Your task to perform on an android device: I am excited to finish my first lesson. Complete the first lesson in the Memrise app
Image 0: 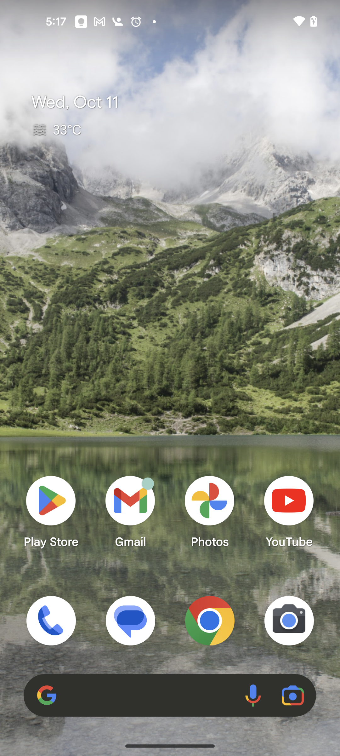
Open the Memrise app
Step 0: open app "Memrise"
Image 1: 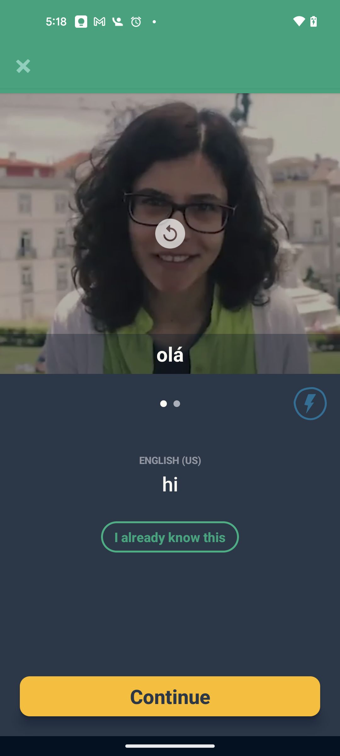
Click on the Continue button at the bottom of the screen
Step 1: click (170, 696)
Image 2: 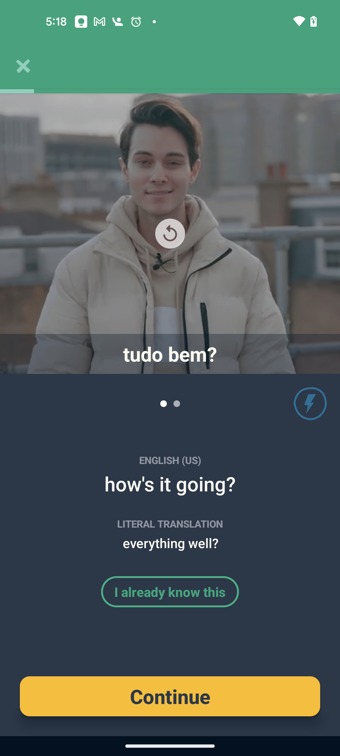
Click on the Continue button at the bottom of the screen
Step 2: click (170, 696)
Image 3: 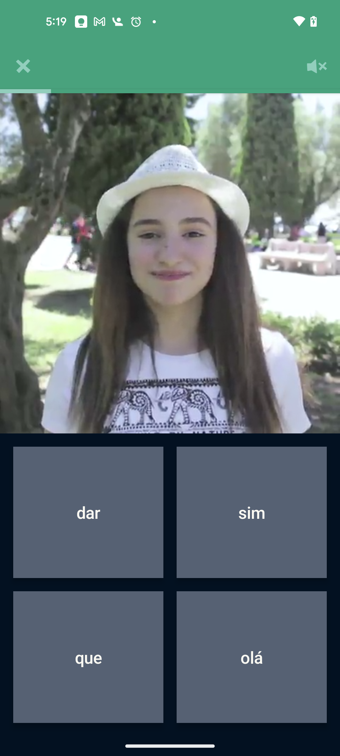
Click on the Olá tab
Step 3: click (252, 657)
Image 4: 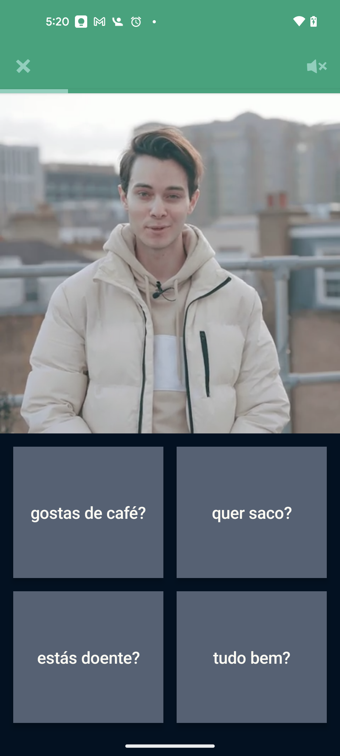
Click on the tudo bem? tab
Step 4: click (252, 657)
Image 5: 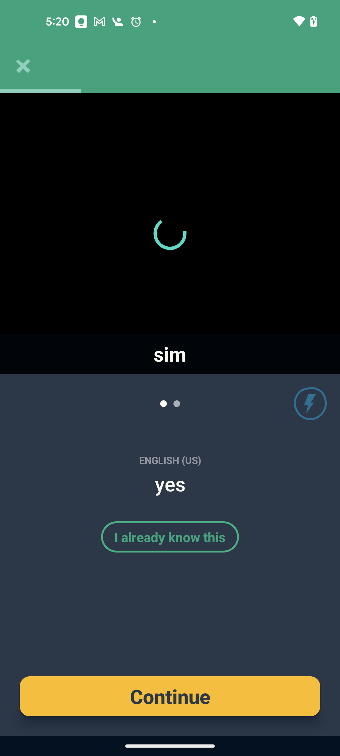
Click on the tudo bem? tab
Step 5: wait
Image 6: 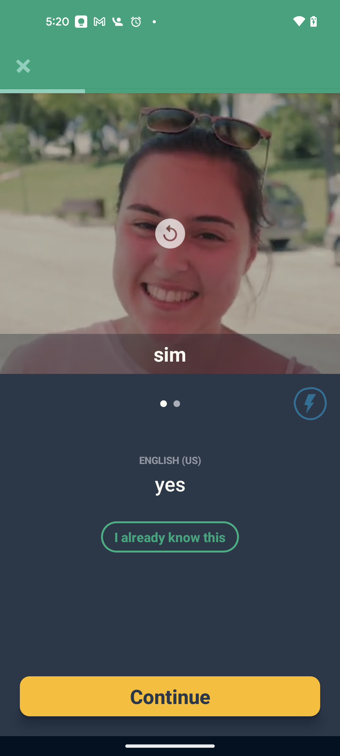
Click on the Continue button at the bottom of the screen
Step 6: click (170, 696)
Image 7: 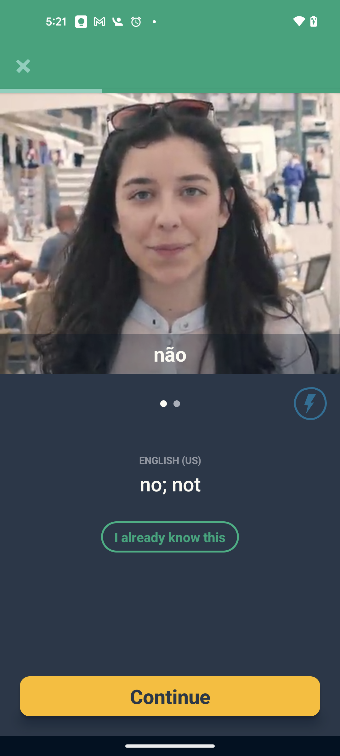
Click on the Continue button at the bottom of the screen
Step 7: click (170, 696)
Image 8: 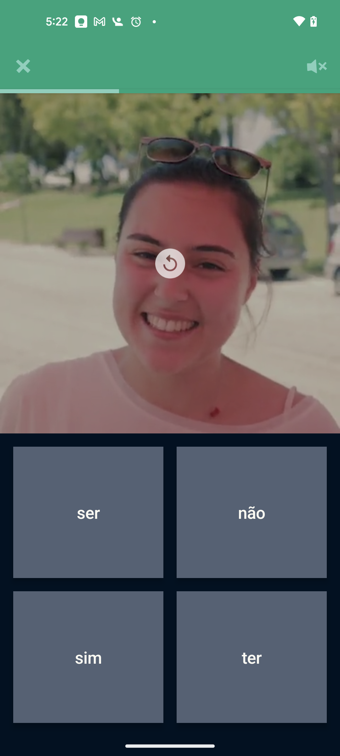
Click on the sim tab at the bottom left
Step 8: click (88, 657)
Image 9: 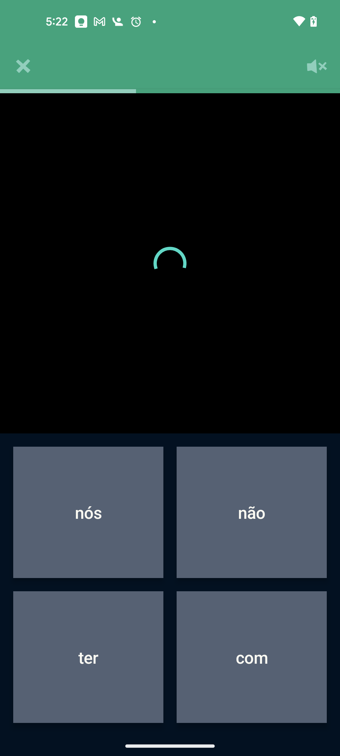
Click on the sim tab at the bottom left
Step 9: wait
Image 10: 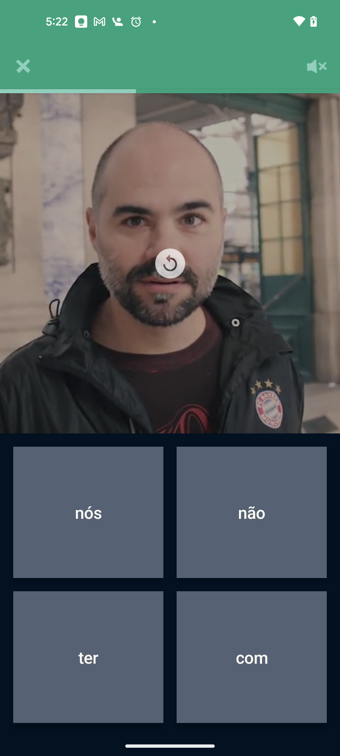
Click on the não tab
Step 10: click (252, 512)
Image 11: 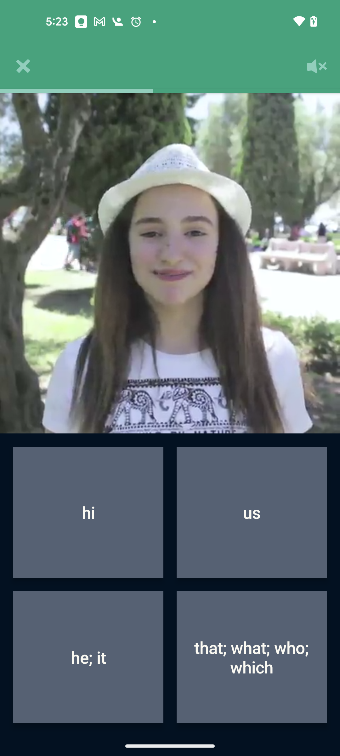
Click on the hi tab
Step 11: click (88, 512)
Image 12: 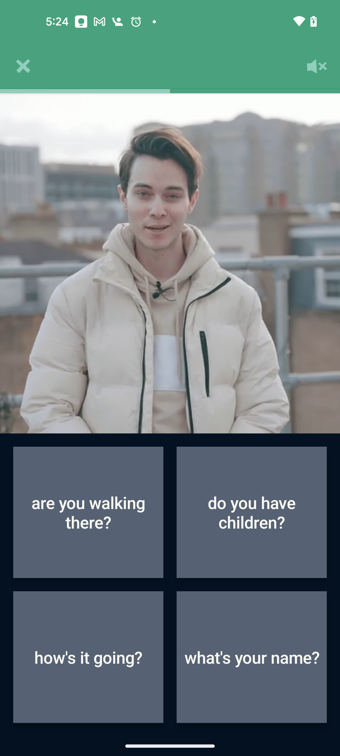
Click on how's it going? tab at the bottom left of the screen
Step 12: click (88, 657)
Image 13: 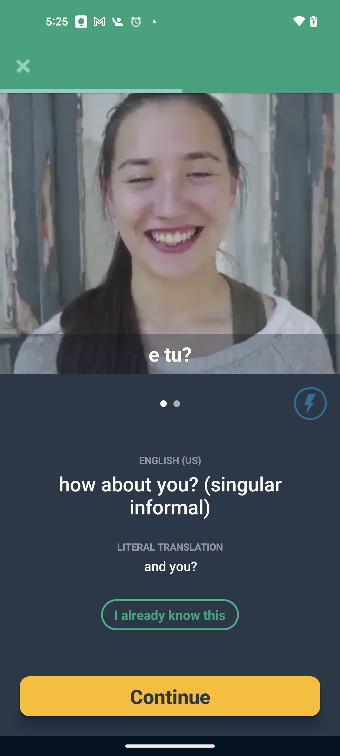
Click on the Continue button at the bottom of the screen
Step 13: click (170, 696)
Image 14: 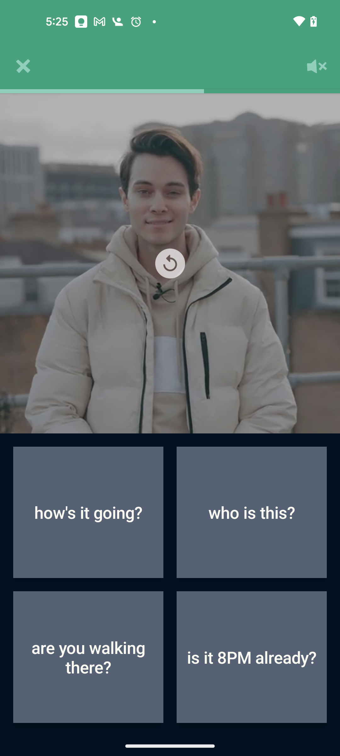
Click on how's it going? tab
Step 14: click (88, 512)
Image 15: 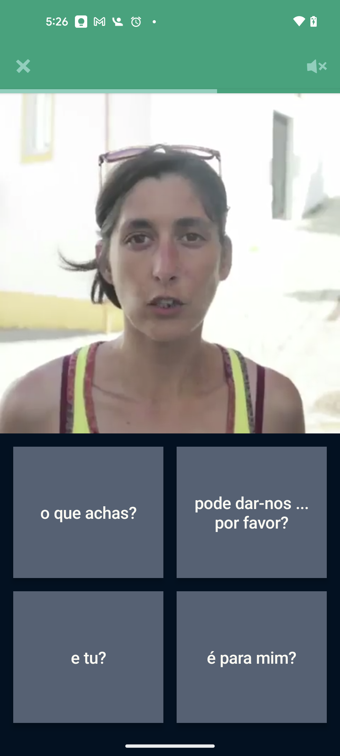
Click on the e tu? tab at the bottom left of the screen
Step 15: click (88, 657)
Image 16: 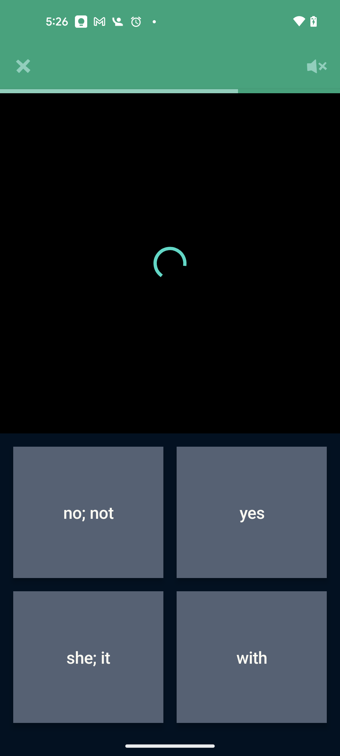
Click on the e tu? tab at the bottom left of the screen
Step 16: wait
Image 17: 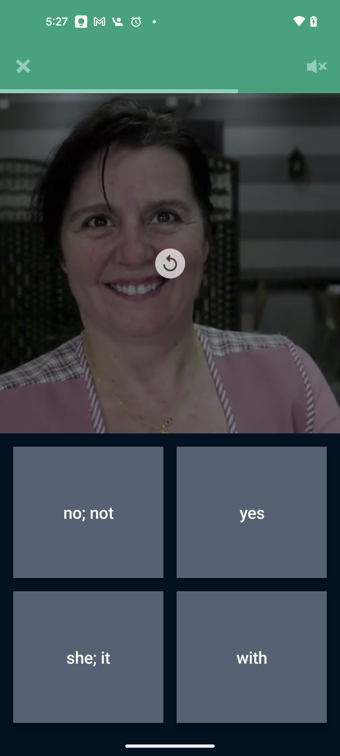
Click on the yes tab
Step 17: click (252, 512)
Image 19: 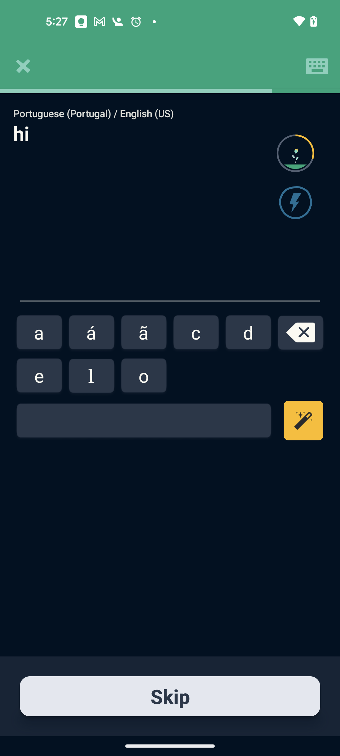
Click on the o
Step 19: click (144, 375)
Image 20: 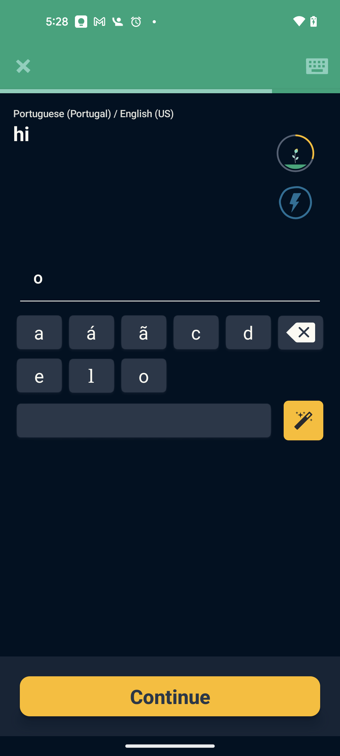
Click on the l 
Step 20: click (91, 376)
Image 21: 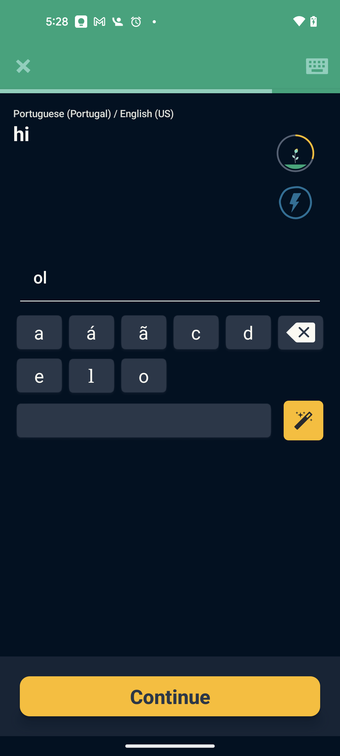
Click on the á
Step 21: click (91, 332)
Image 22: 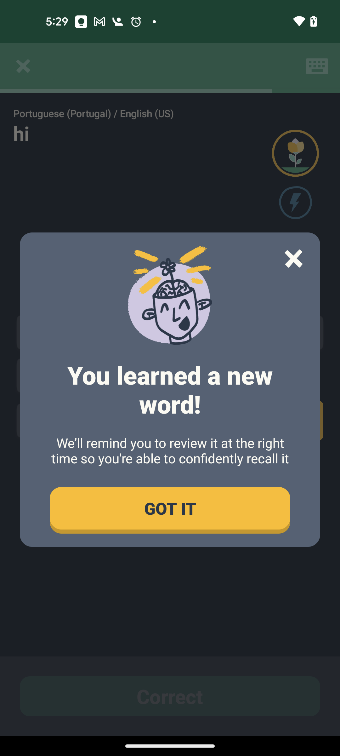
Click on the GOT IT button at the pop up window
Step 22: click (170, 510)
Image 23: 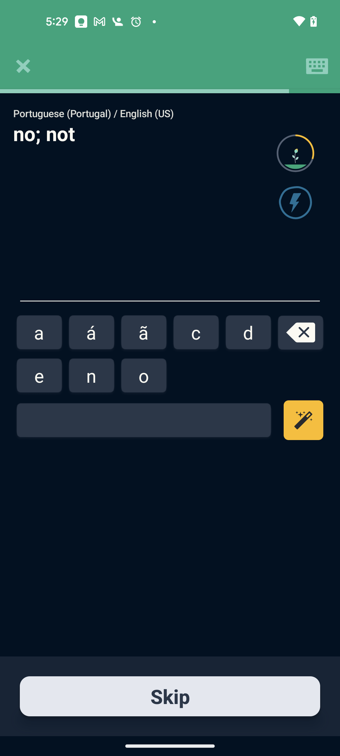
Click on the n
Step 23: click (91, 375)
Image 24: 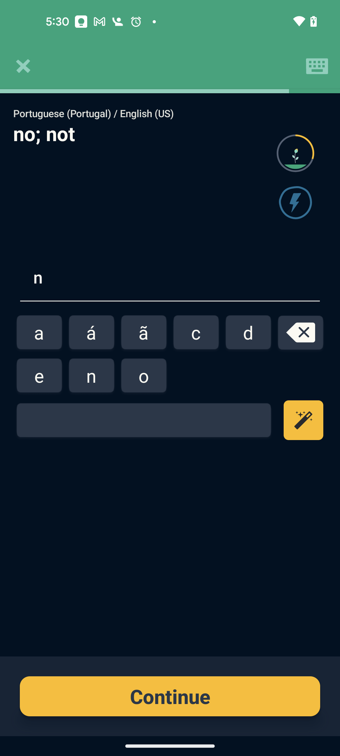
Click on the ã
Step 24: click (144, 332)
Image 25: 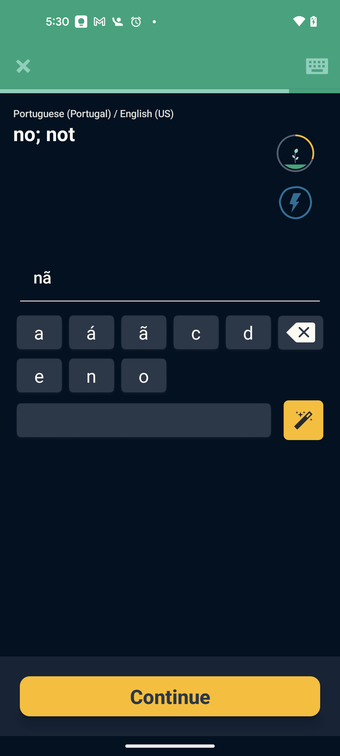
Click on the o
Step 25: click (144, 375)
Image 26: 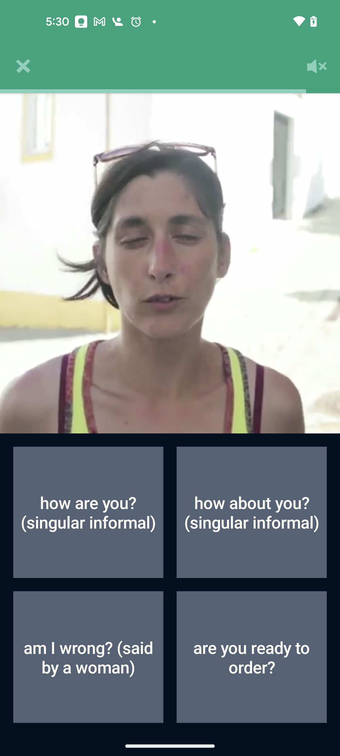
Click on how are you? (singular informal) tab
Step 26: click (88, 512)
Image 27: 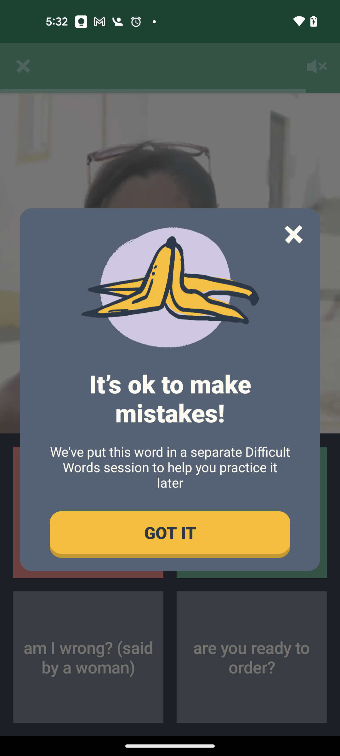
Click on the GOT IT button at the pop up window
Step 27: click (170, 534)
Image 28: 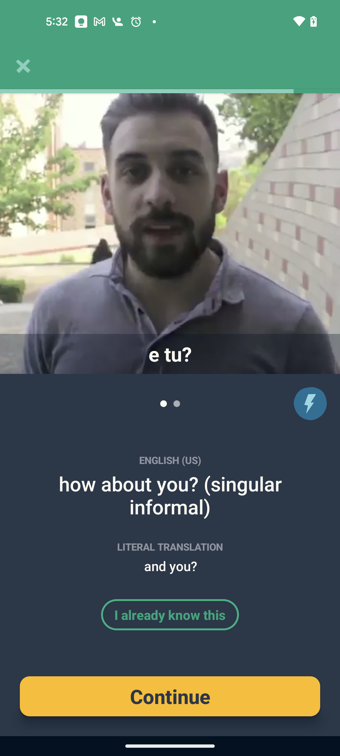
Click on the Continue button at the bottom of the screen
Step 28: click (170, 696)
Image 29: 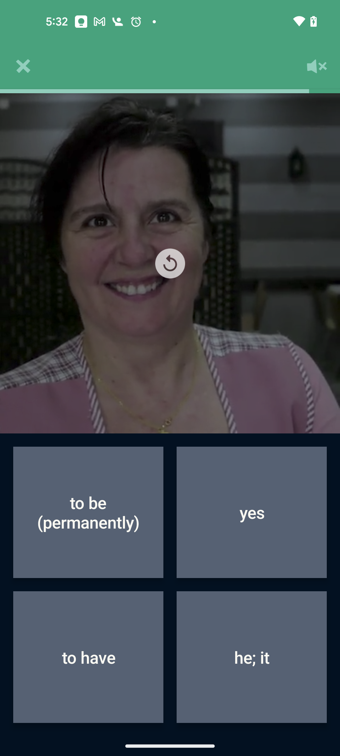
Click on the yes tab
Step 29: click (252, 512)
Image 30: 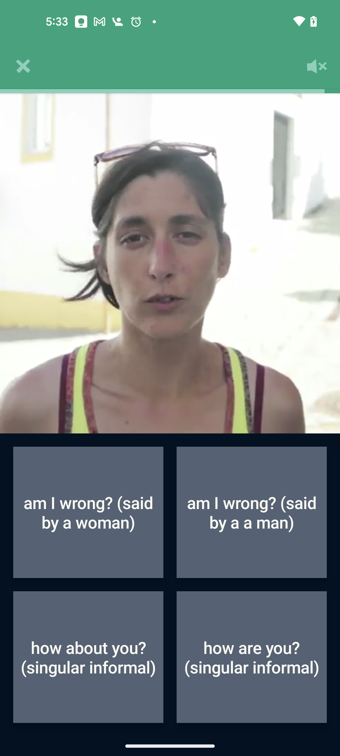
Click on the how about you? (singular informal) tab at the bottom left of the screen
Step 30: click (88, 657)
Image 31: 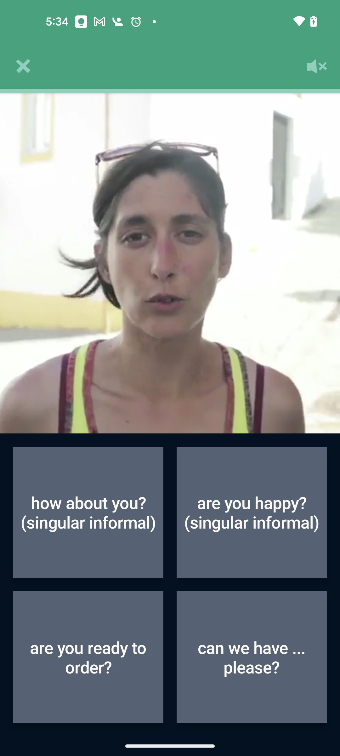
Click on the how about you? (singular informal) tab
Step 31: click (88, 512)
Image 32: 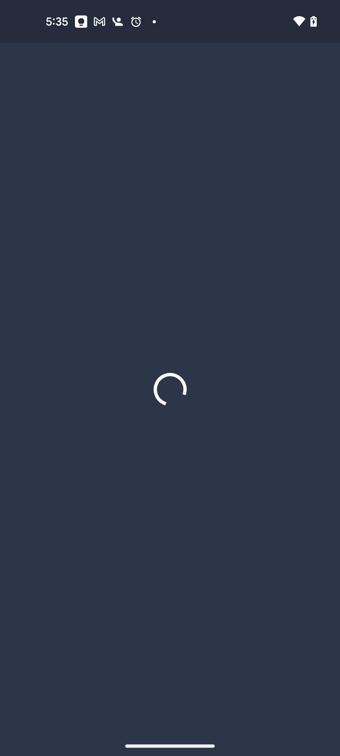
Click on the how about you? (singular informal) tab
Step 32: wait
Image 33: 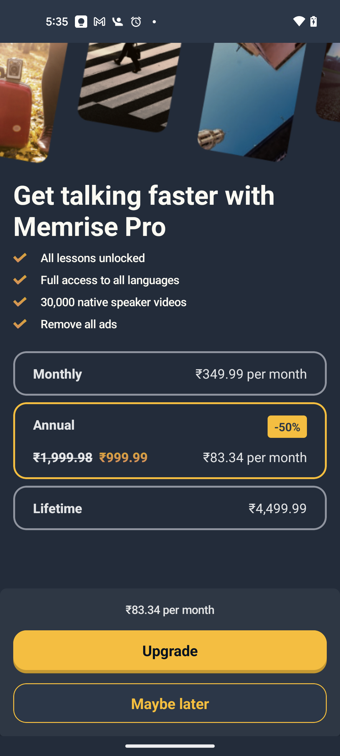
Click on the Maybe later button at the bottom of the screen
Step 33: click (170, 703)
Image 34: 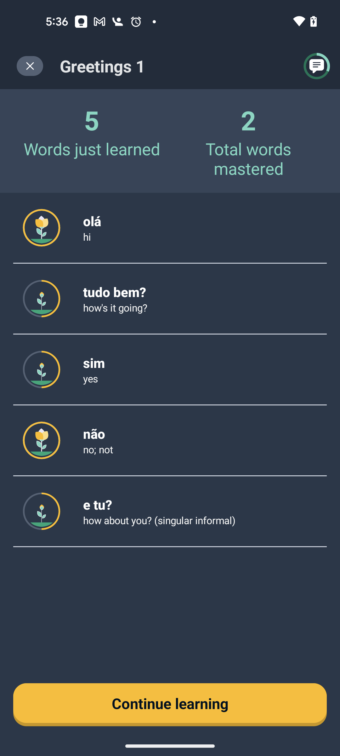
Click on the Continue learning button at the bottom of the screen
Step 34: click (170, 703)
Image 35: 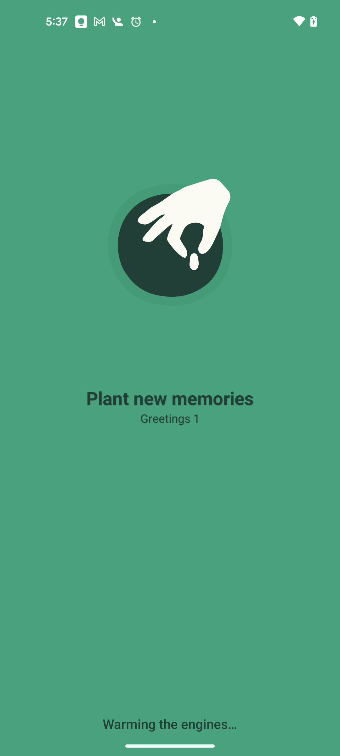
Click on the Continue learning button at the bottom of the screen
Step 35: wait
Image 36: 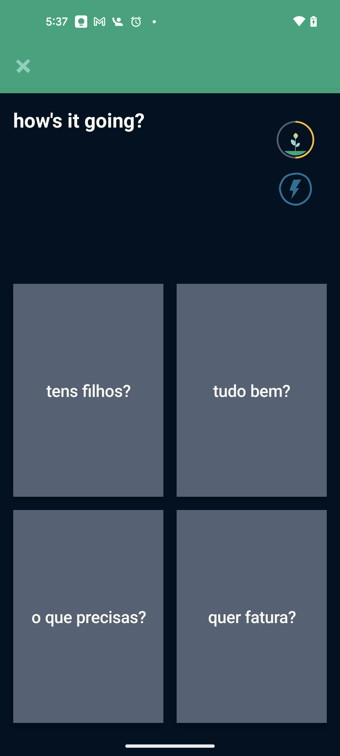
Click on the tudo bem? tab
Step 36: click (252, 390)
Image 37: 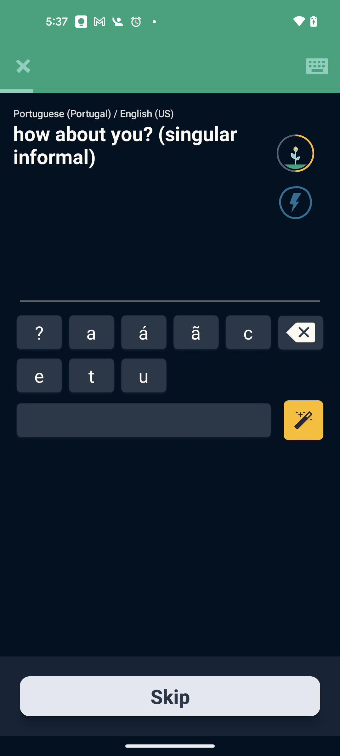
click on the e
Step 37: click (39, 375)
Image 38: 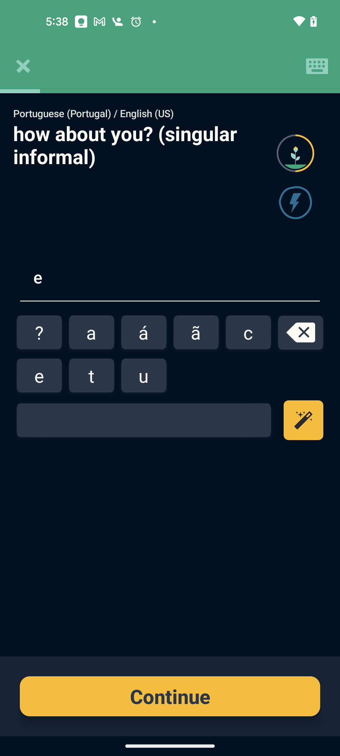
click on the space
Step 38: click (144, 420)
Image 39: 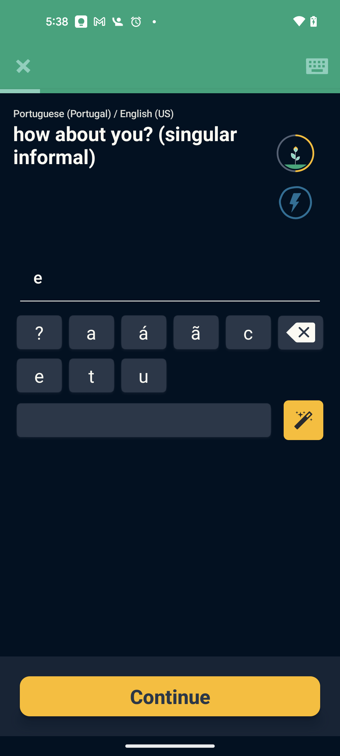
Click on the t
Step 39: click (91, 375)